Your task to perform on an android device: After a long time I decided to listen to my favorite music, so search for the classical music in the Spotify app.
Image 0: 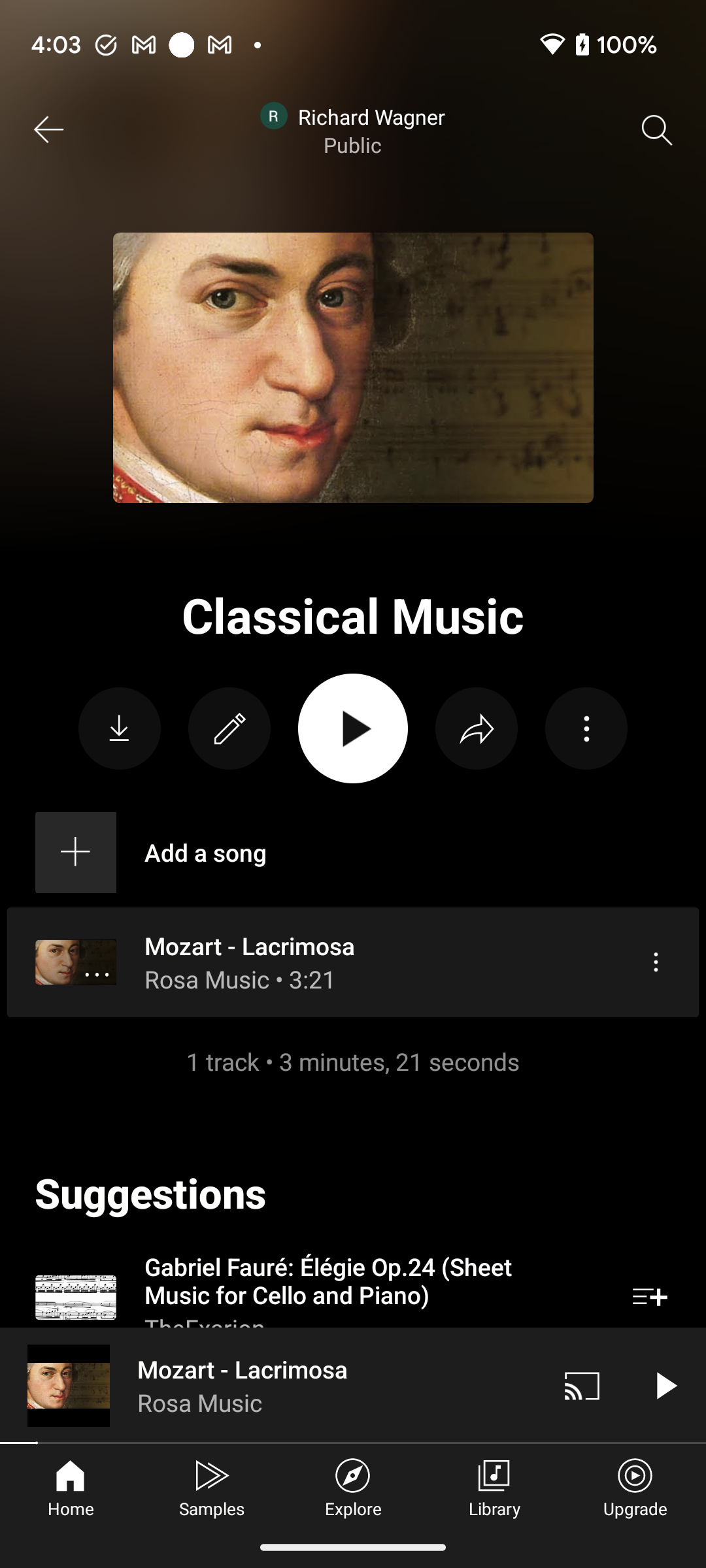
Open the Spotify app.
Step 0: open app "Spotify"
Image 1: 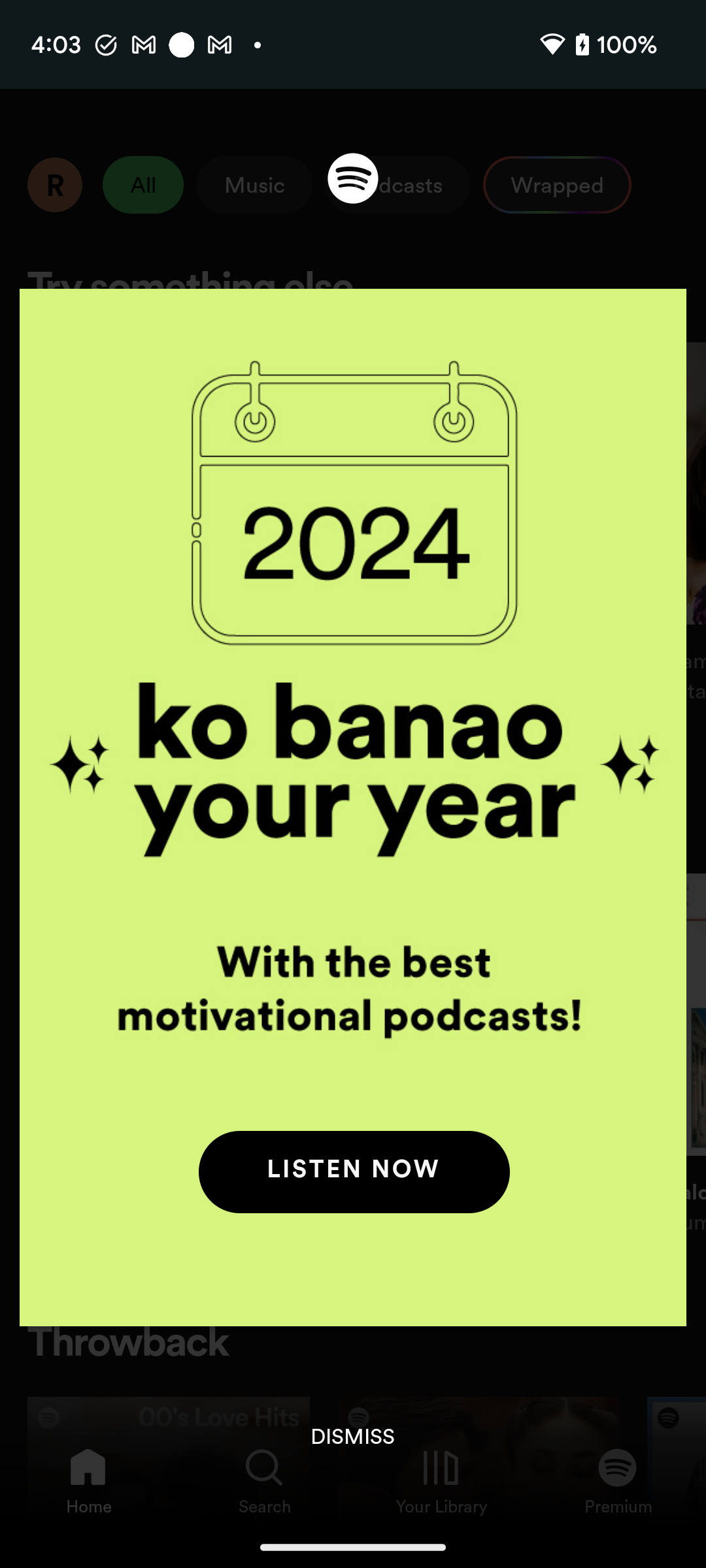
Open the Spotify app.
Step 1: wait
Image 2: 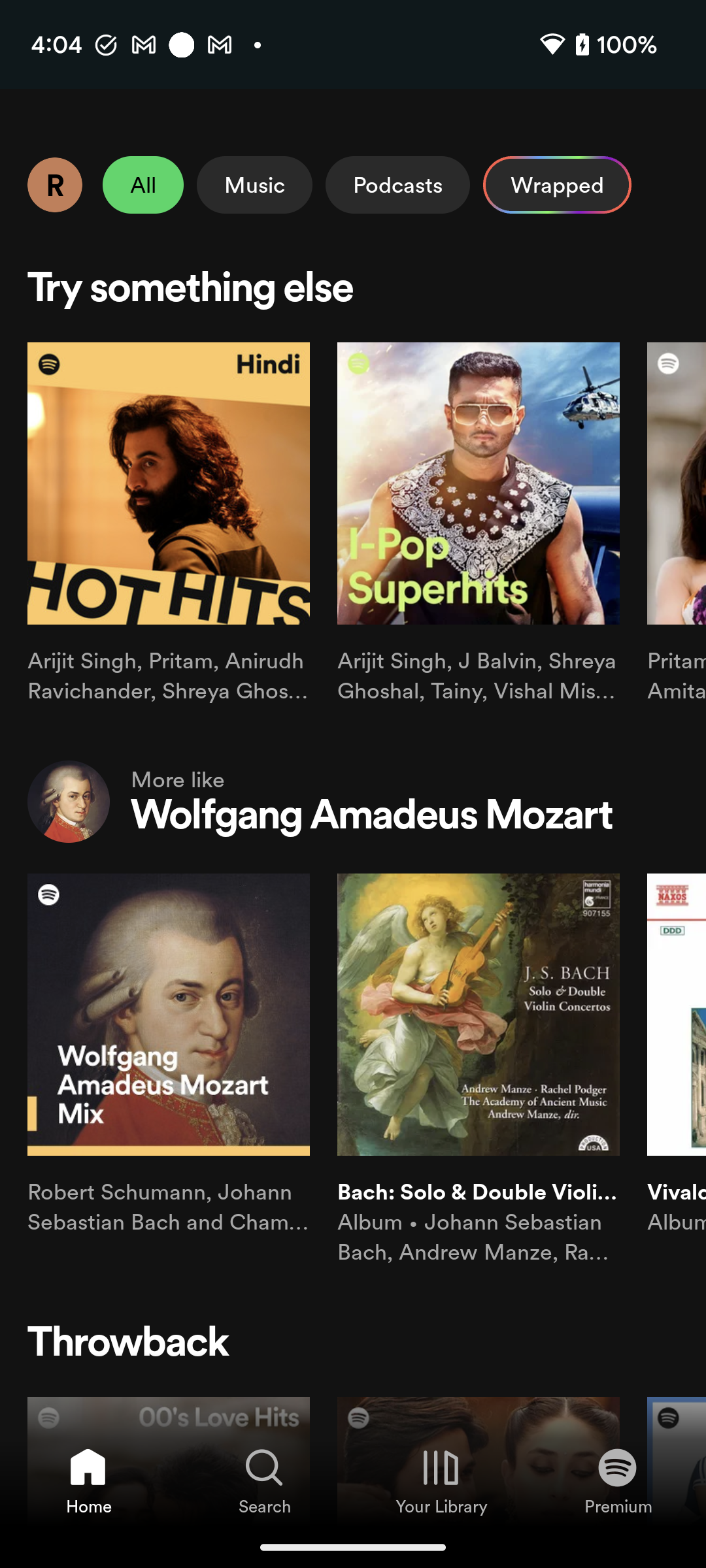
Click on the search icon tab at the bottom of the screen to search for the classical music.
Step 2: click (264, 1468)
Image 3: 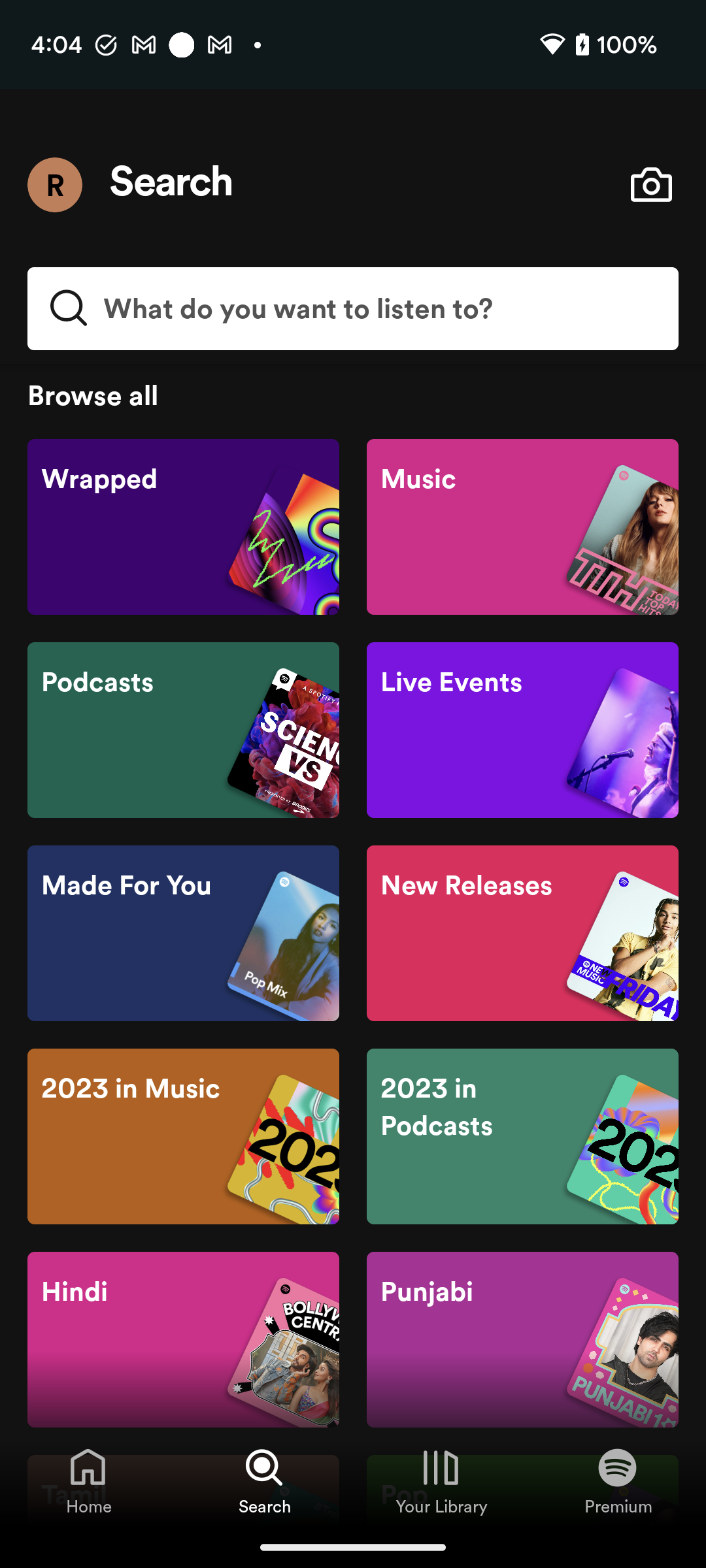
Click on the search bar at the top of the screen to search for the classical music.
Step 3: click (352, 308)
Image 4: 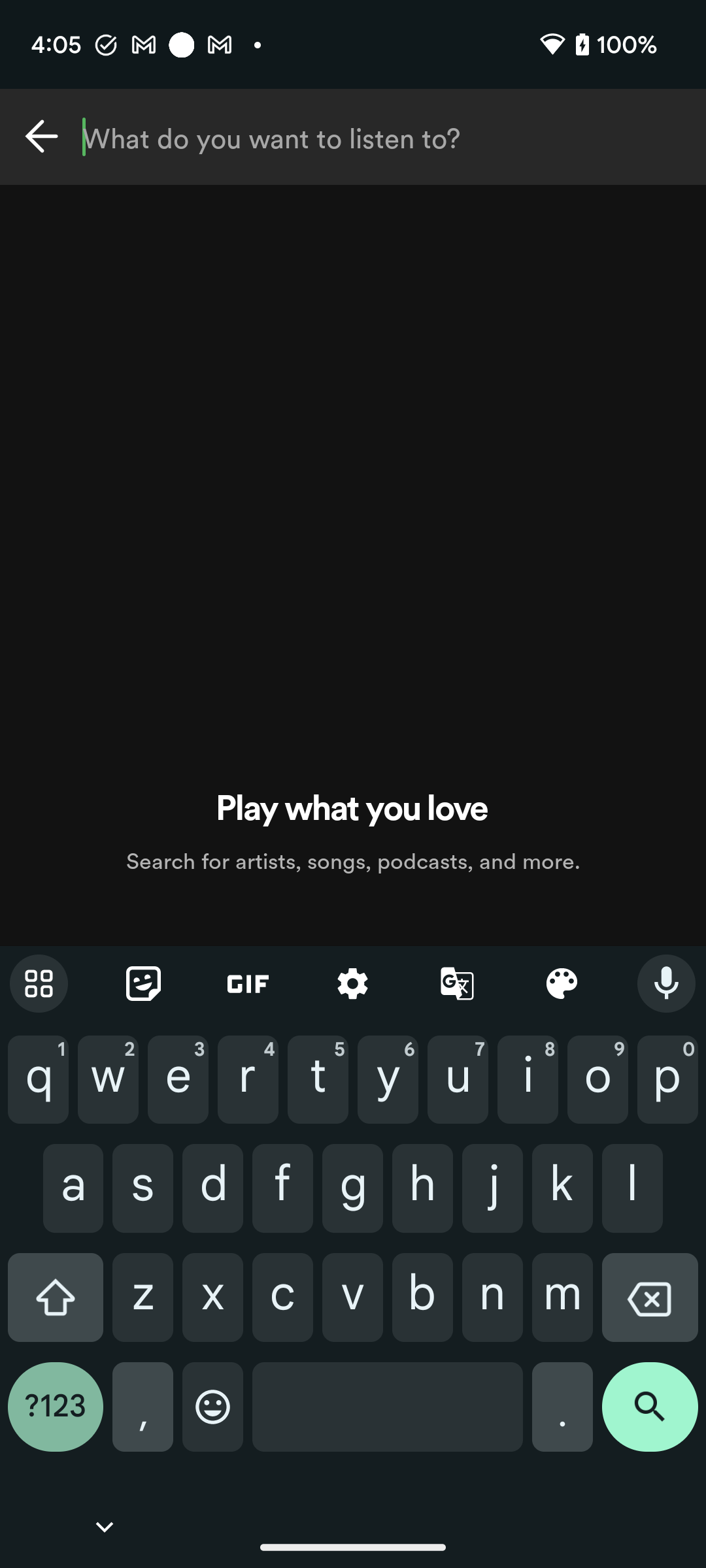
Type Classical Music in the search bar to search for this music.
Step 4: type "Classical Music"
Image 5: 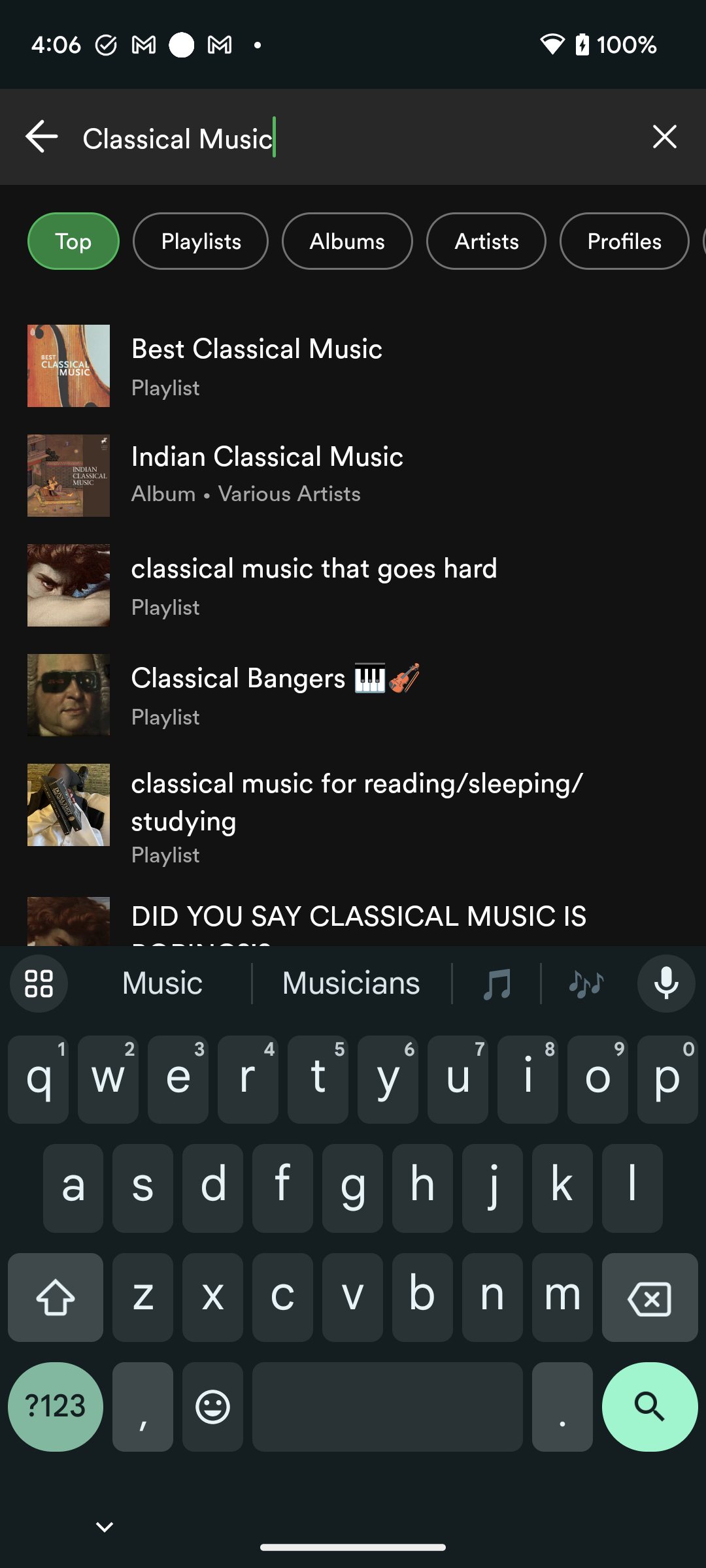
Click on the search icon at the bottom right corner of the screen to view the search result.
Step 5: click (650, 1417)